Your task to perform on an android device: In the SoundCloud app , play the Vehle song from the top 50: Hip-hop & Rap genre .
Image 0: 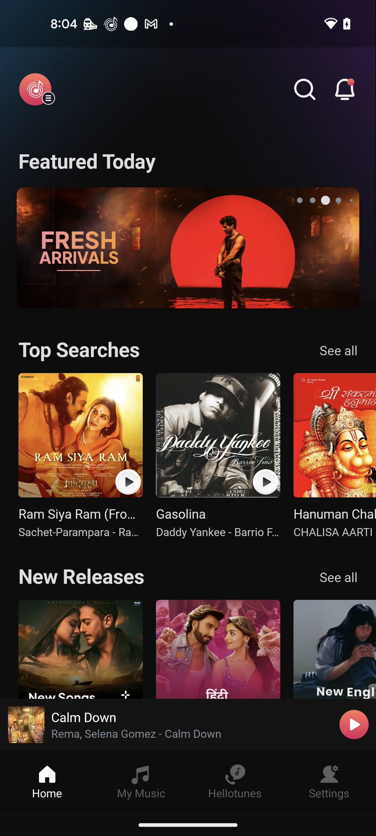
Open the SoundCloud app
Step 0: open app "SoundCloud"
Image 1: 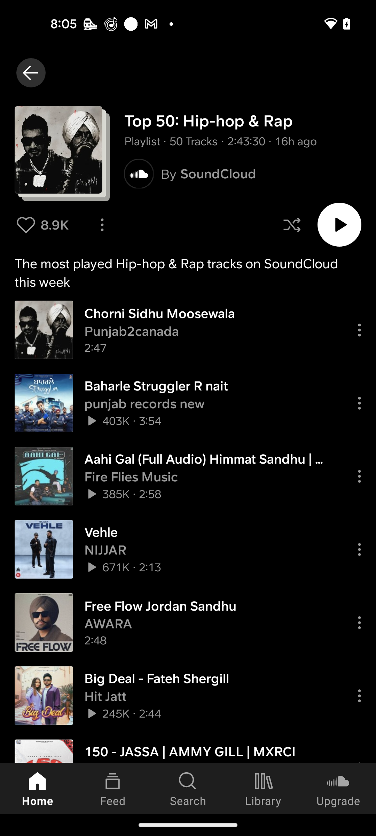
Play the Vehle Song
Step 1: click (188, 549)